Your task to perform on an android device: I want to connect with Amelia Miller on a video call, so make a video call to Amelia Miller in the Chat app.
Image 0: 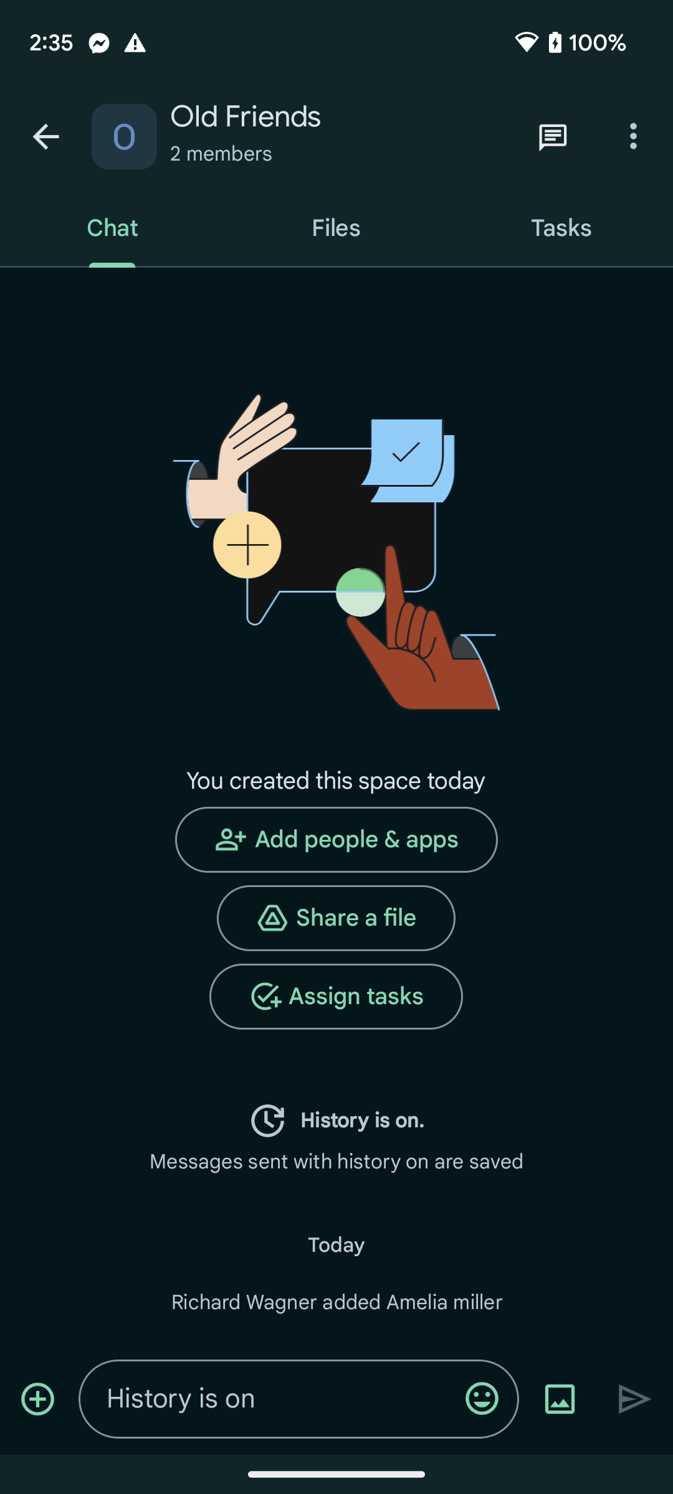
Go back to the previous page to view the chat with Amelia Miller.
Step 0: press back button
Image 1: 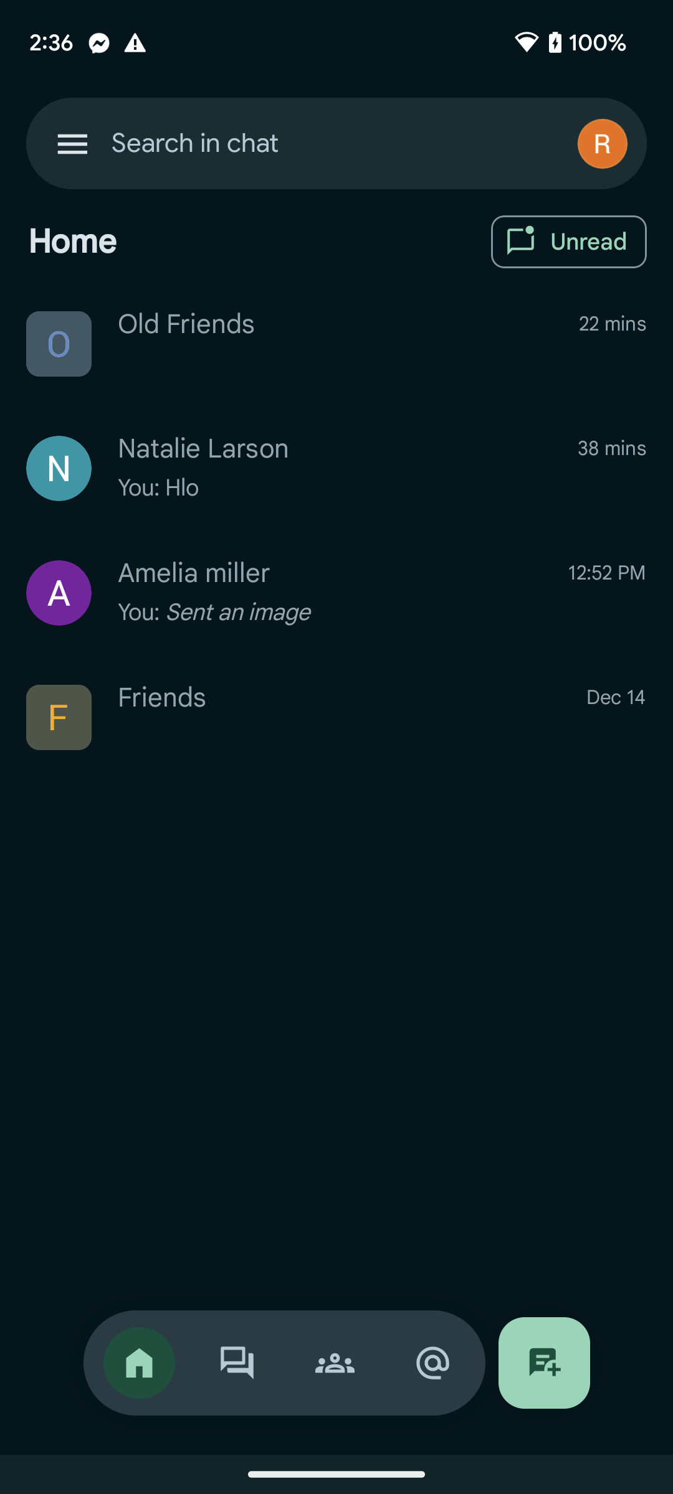
Click on the Amelia miller's chat option to view the video call option.
Step 1: click (336, 593)
Image 2: 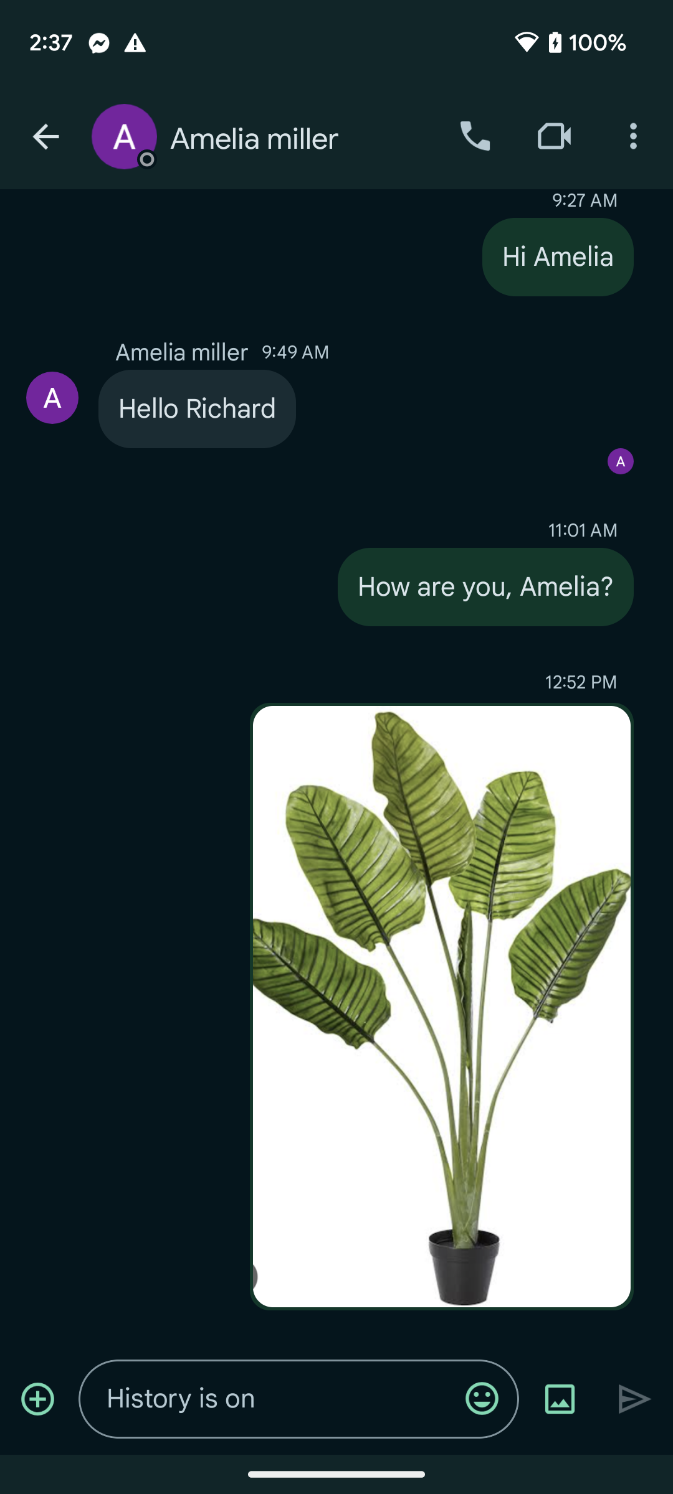
Click on the video call icon to start the video call. 
Step 2: click (554, 136)
Image 3: 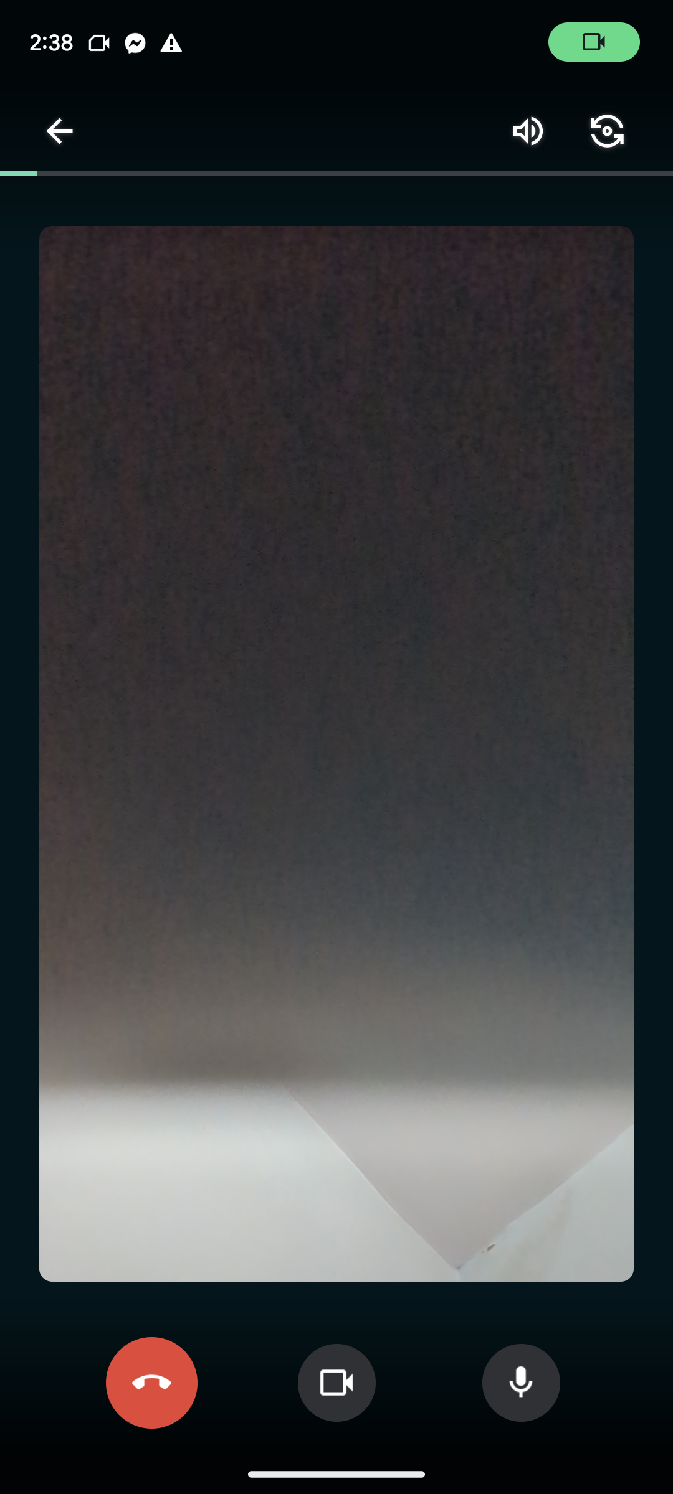
Click on the video call icon to start the video call. 
Step 3: wait